Your task to perform on an android device: I want to search for my grocery list to see the list of things I need to buy on the Clevnote app.
Image 0: 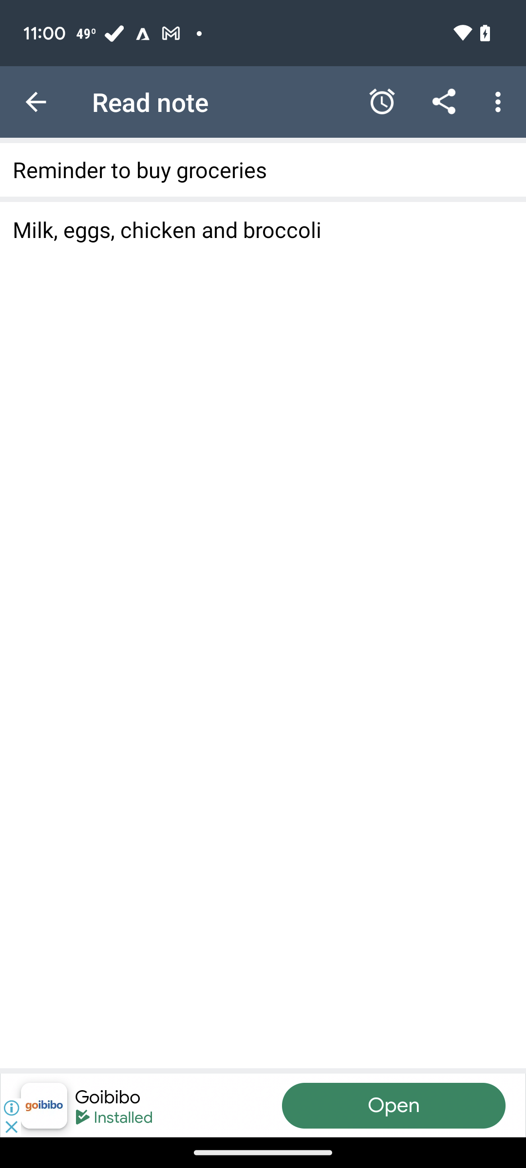
Go back
Step 0: press back button
Image 1: 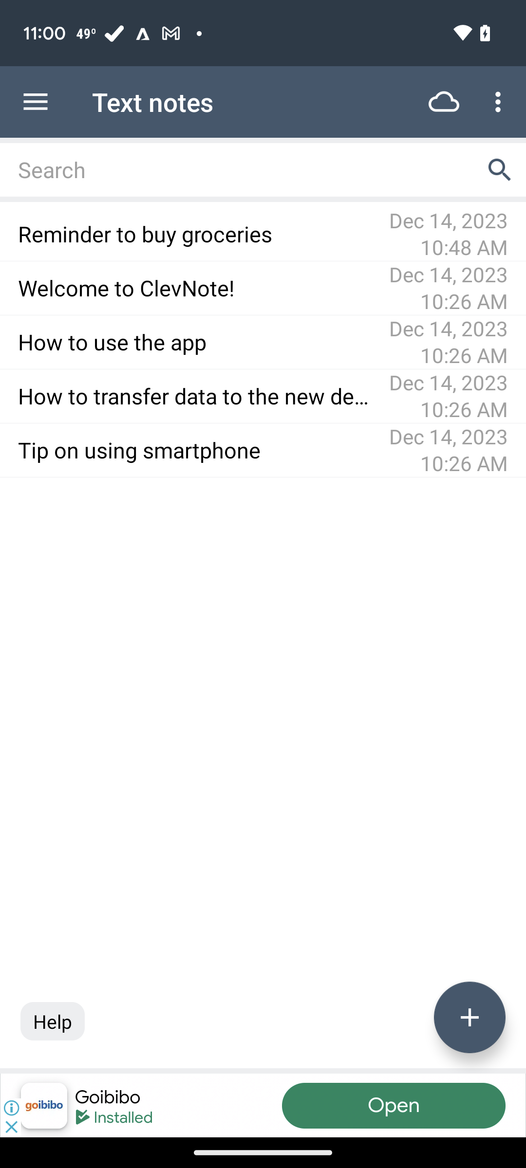
Click on the search box
Step 1: click (236, 170)
Image 2: 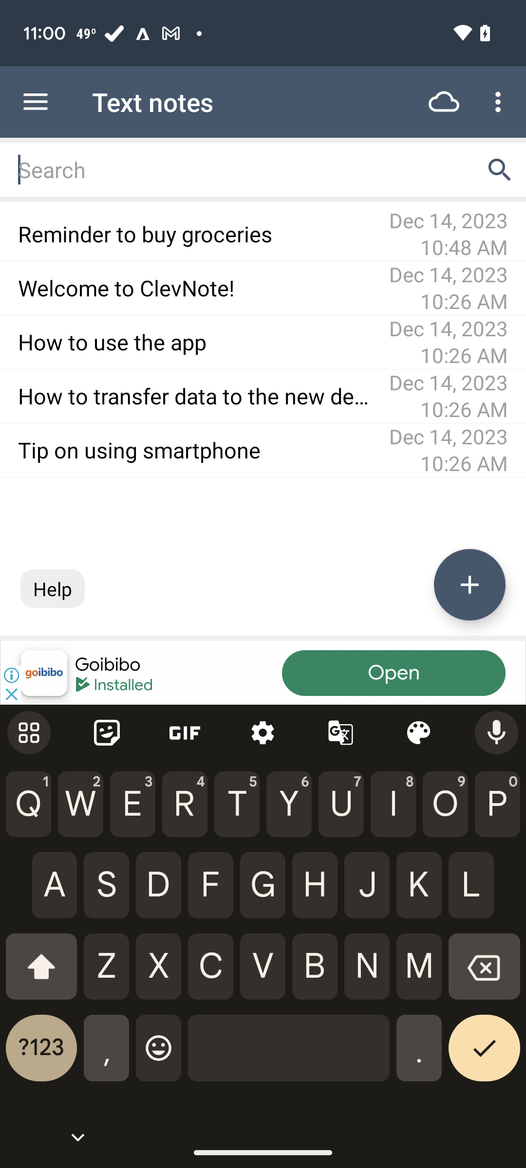
Type Groceries
Step 2: type "Groceries"